Your task to perform on an android device: I like Belies for women's shoes. View the details of these shoes in the Shopsy app.
Image 0: 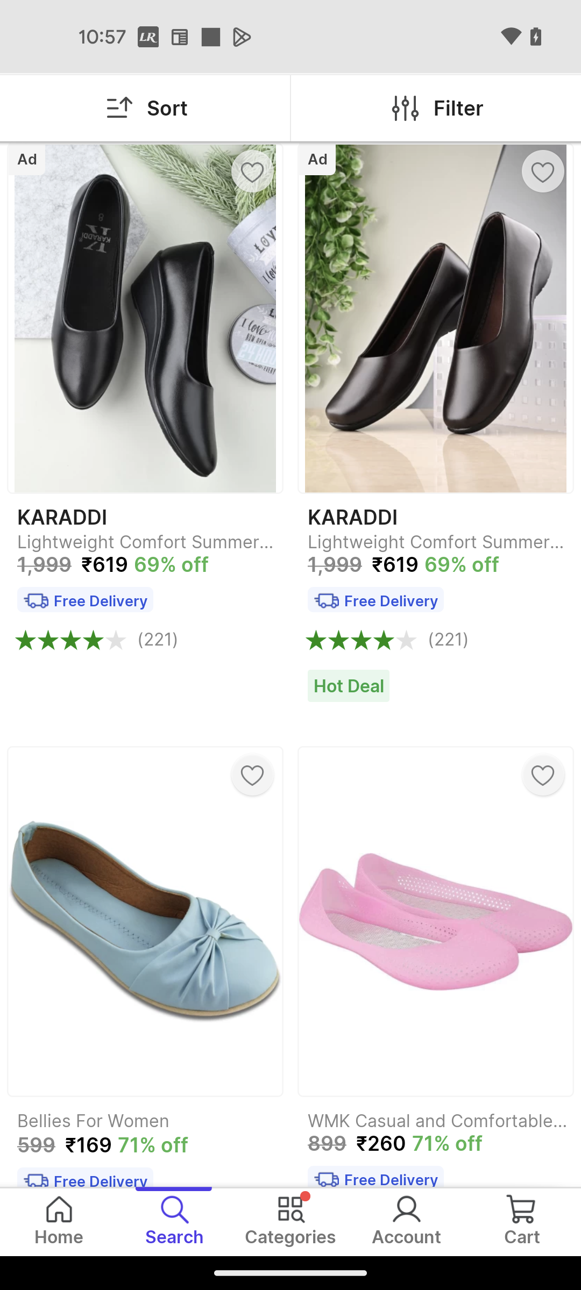
Open the Belies For Women shoes
Step 0: click (154, 955)
Image 1: 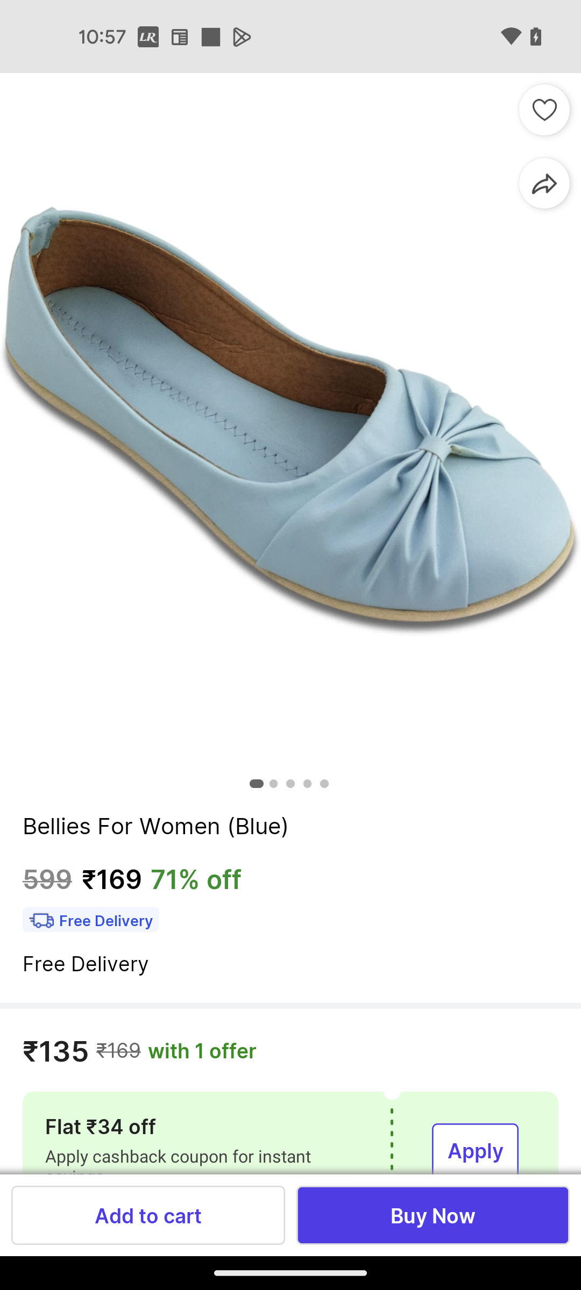
Swipe up to view product details.
Step 1: scroll down
Image 2: 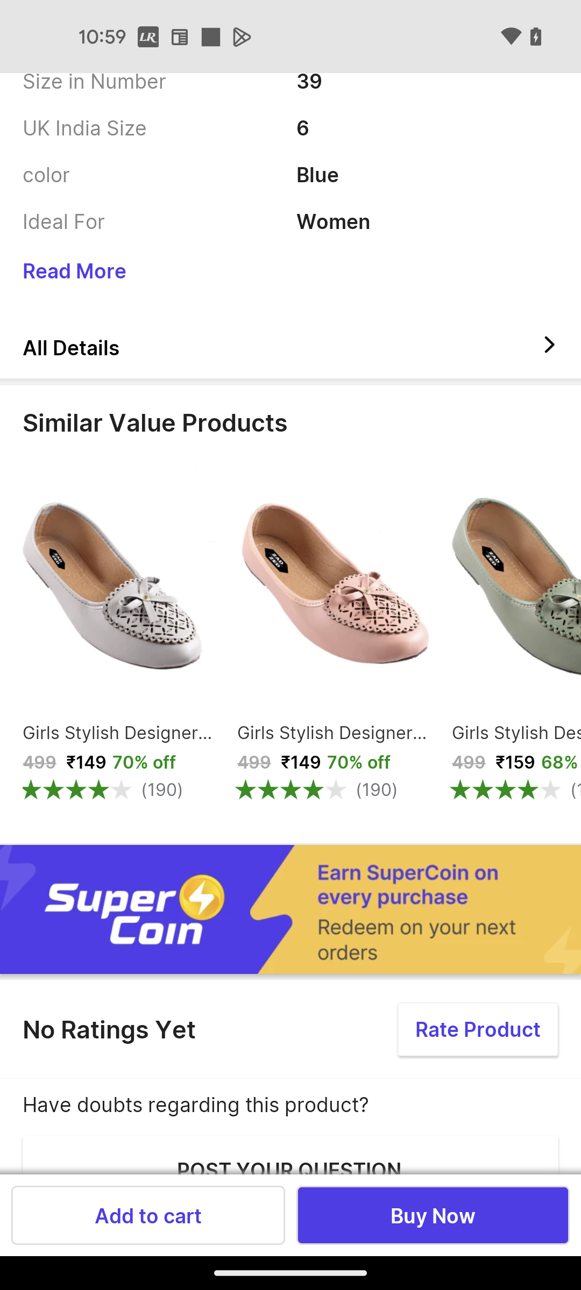
Click on All Details
Step 2: click (290, 344)